Your task to perform on an android device: In the Evolve app, I would like to listen to the Peaceful sleep rest so i can have a peaceful night's rest.
Image 1: 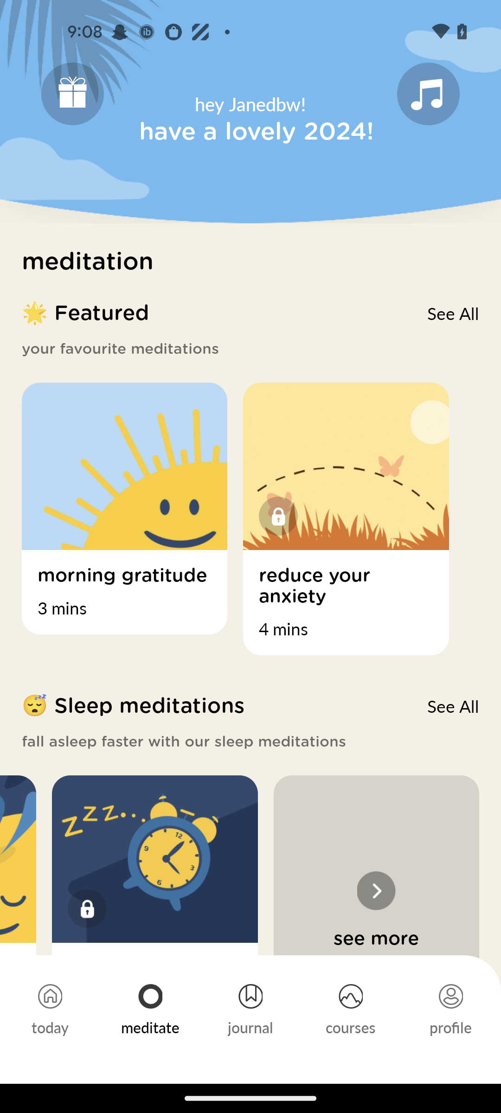
Swipe up
Step 1: scroll down
Image 2: 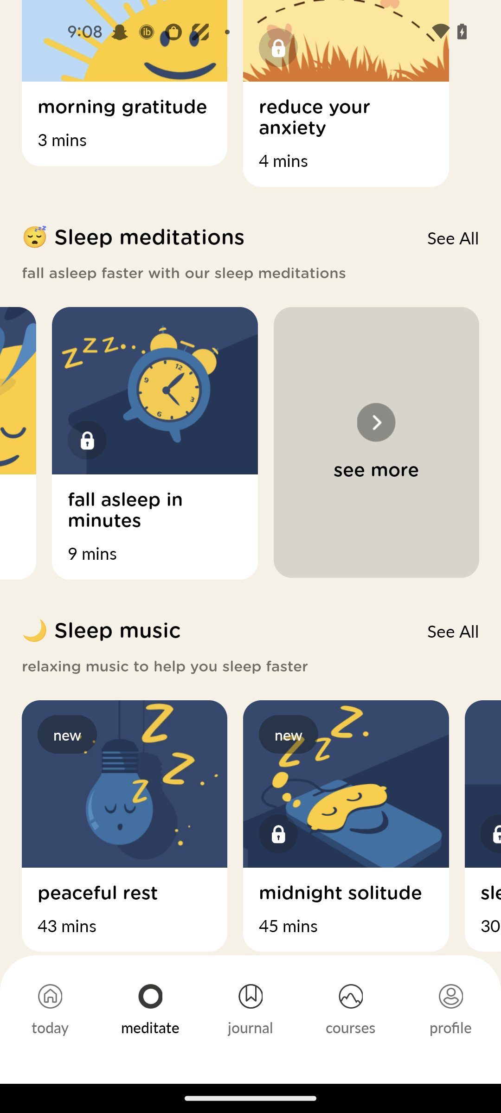
Click on the Peaceful rest 
Step 2: click (124, 783)
Image 3: 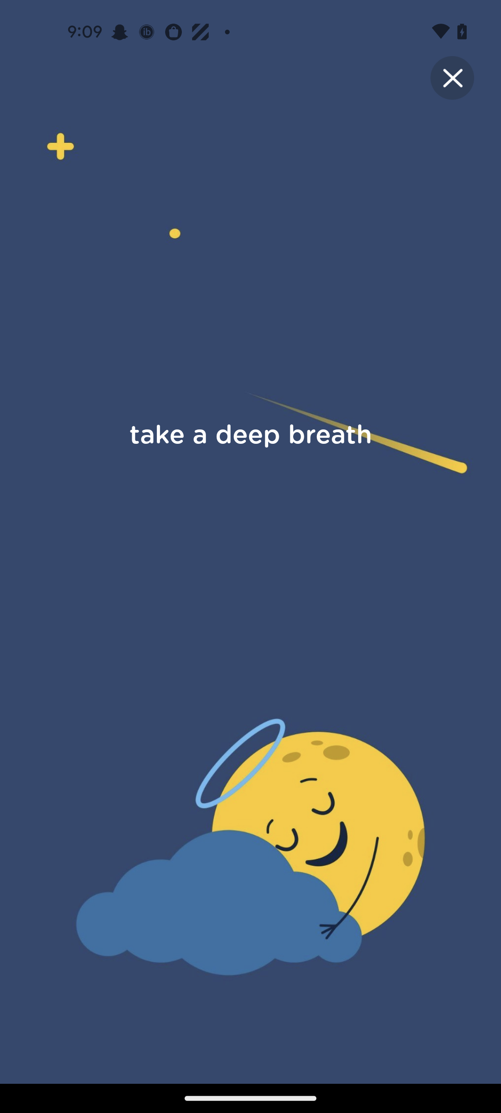
Click on the Peaceful rest 
Step 3: wait